Your task to perform on an android device: This PDTO Fluorescent Steel Tape Measure Dark Night tape looks good in quality, and I want to add this measuring tape to my collection, so add this PDTO Fluorescent Steel Tape Measure Dark Night tape to my collection in the Joom app.
Image 0: 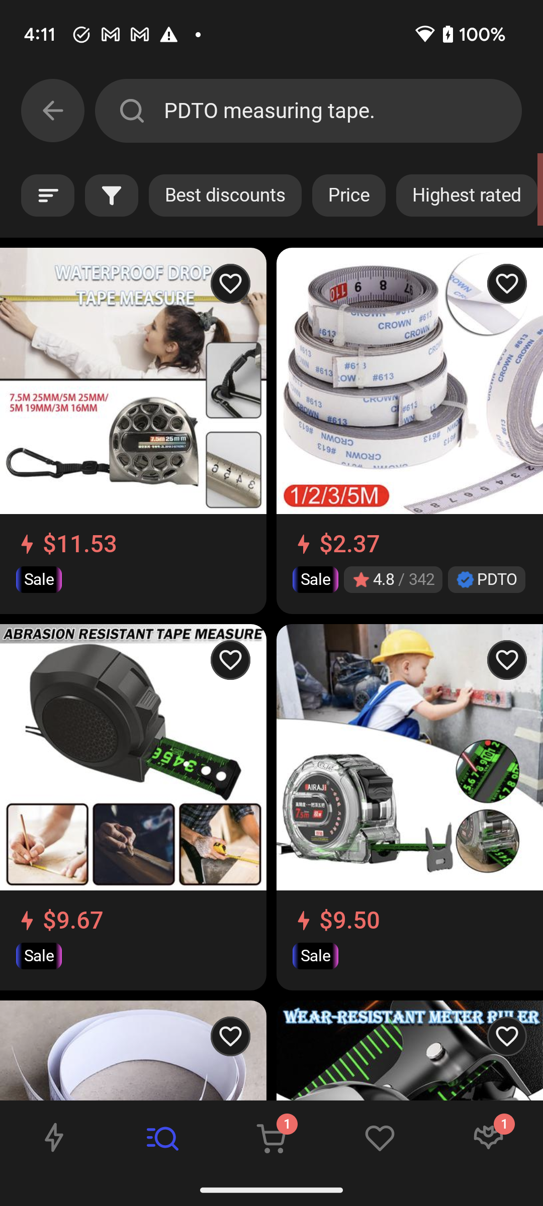
Click on the fourth product to view the add to collection option.
Step 0: click (409, 757)
Image 1: 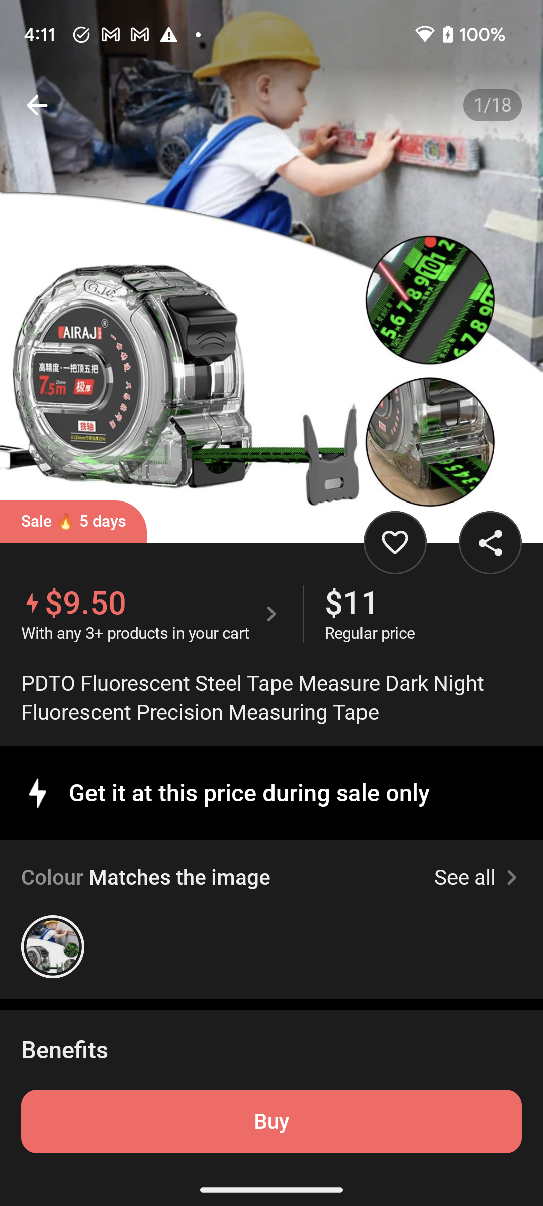
Click on the heart icon to add this measuring tape to my collection.
Step 1: click (395, 542)